Your task to perform on an android device: Look into the details of the PERFLY Men Badminton Shoes BS 530 Black in the Decathlon app.
Image 0: 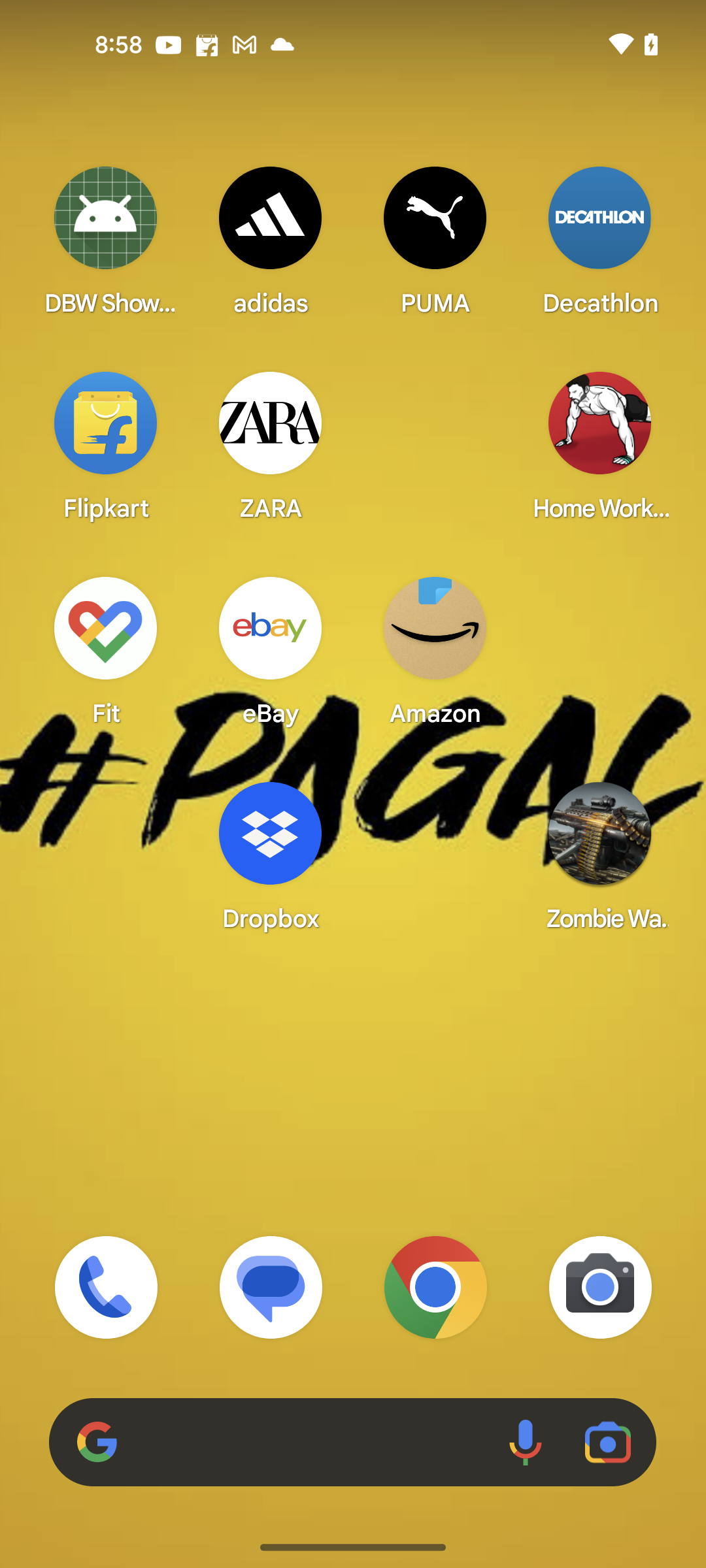
Open the Decathlon app
Step 0: open app "Decathlon"
Image 1: 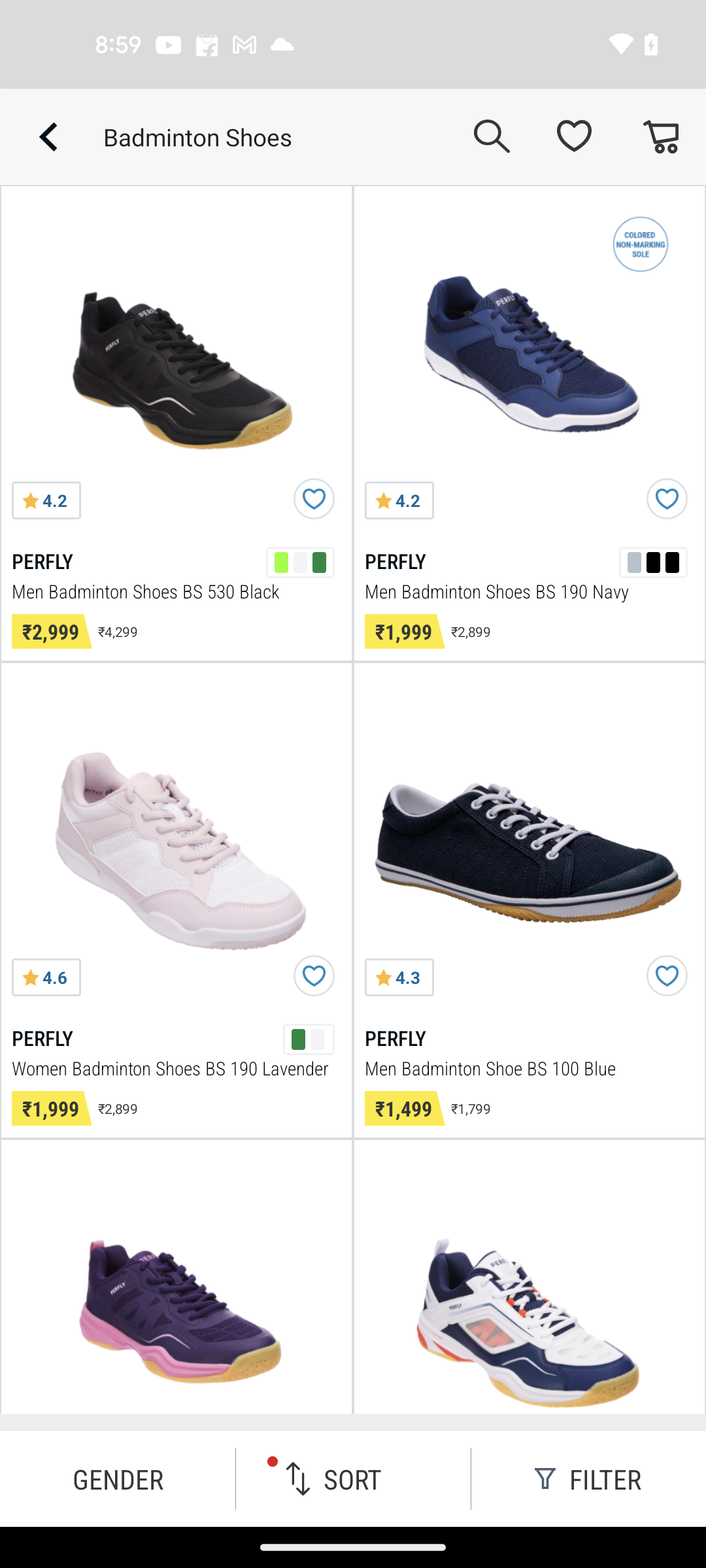
Click on the PERFLY Men's Black Badminton shoes 
Step 1: click (120, 355)
Image 2: 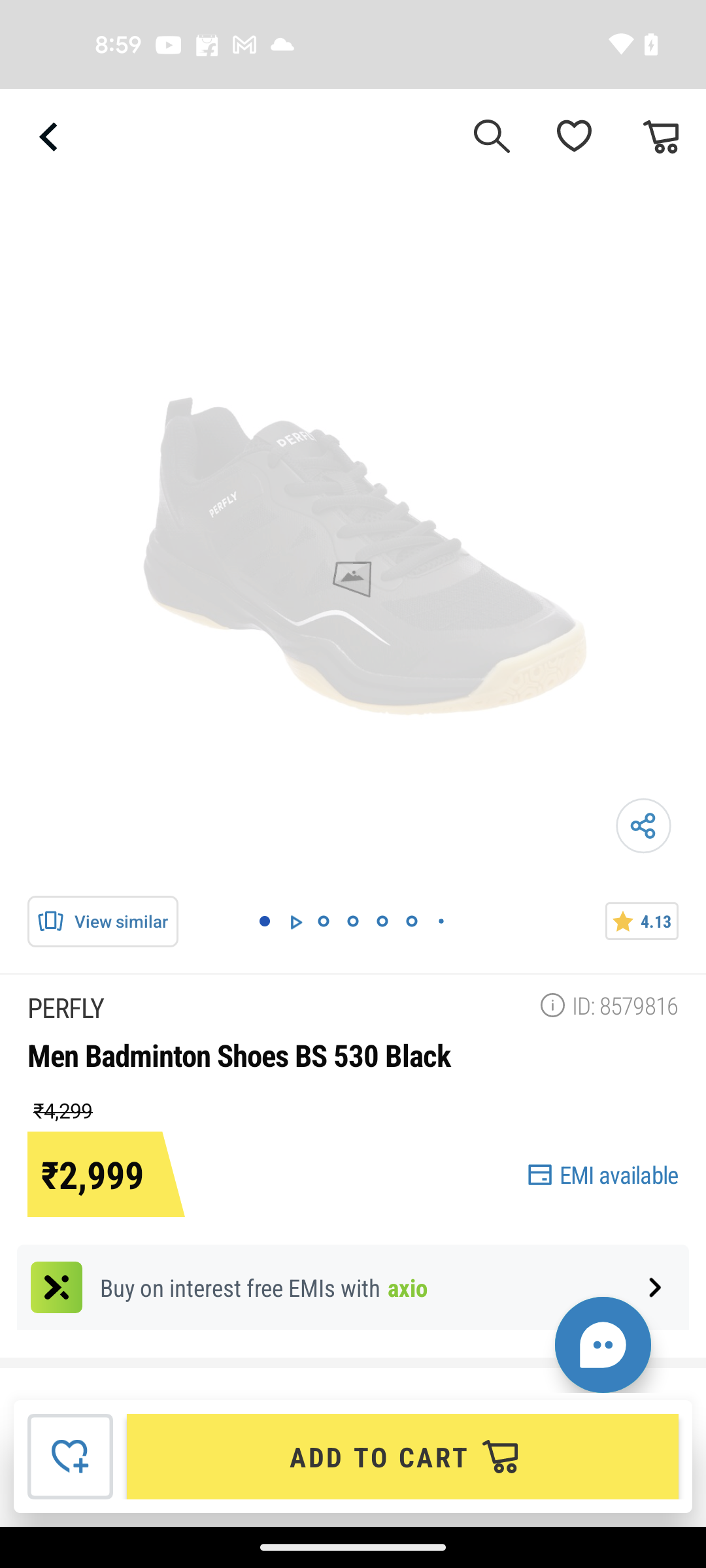
Click on the PERFLY Men's Black Badminton shoes 
Step 2: wait
Image 3: 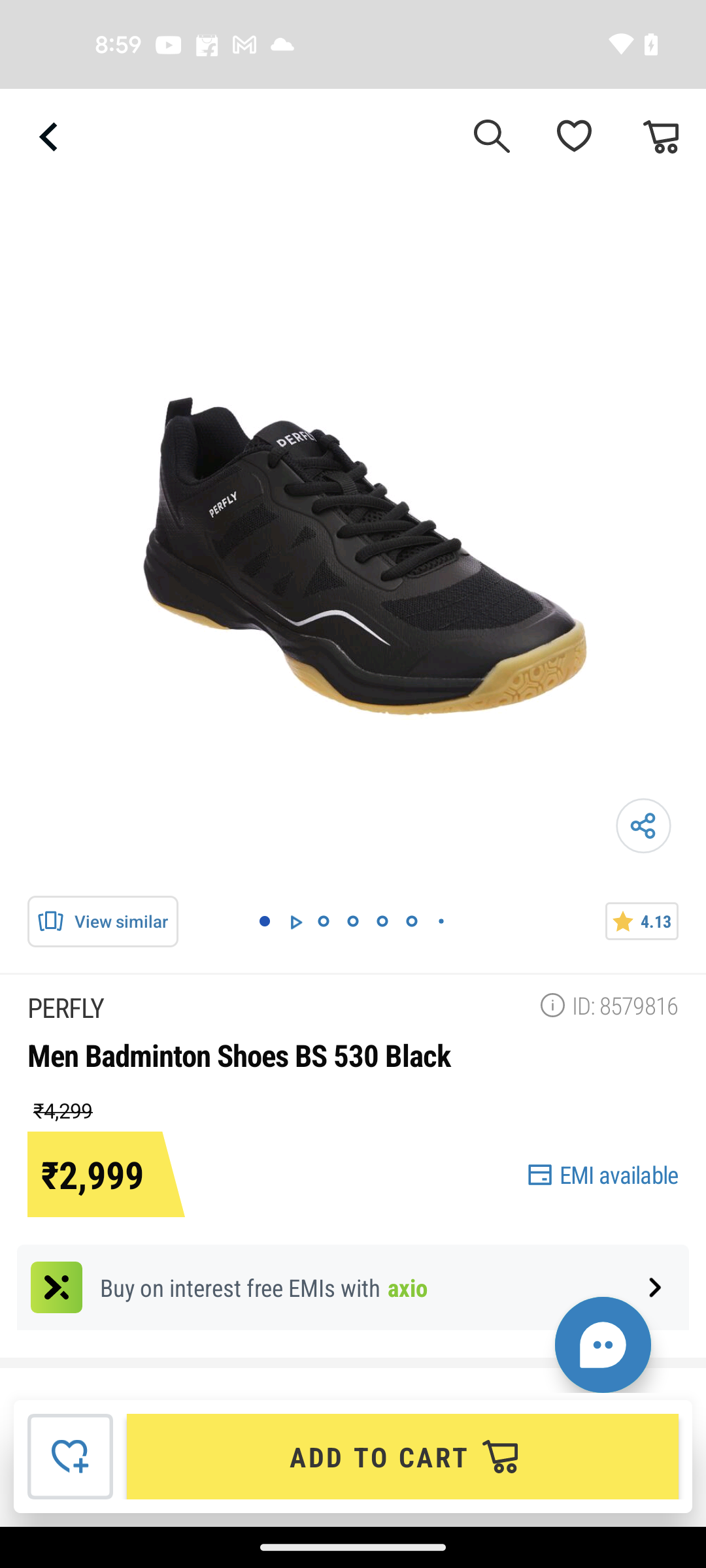
Swipe left the images for more images of the shoe
Step 3: scroll right
Image 4: 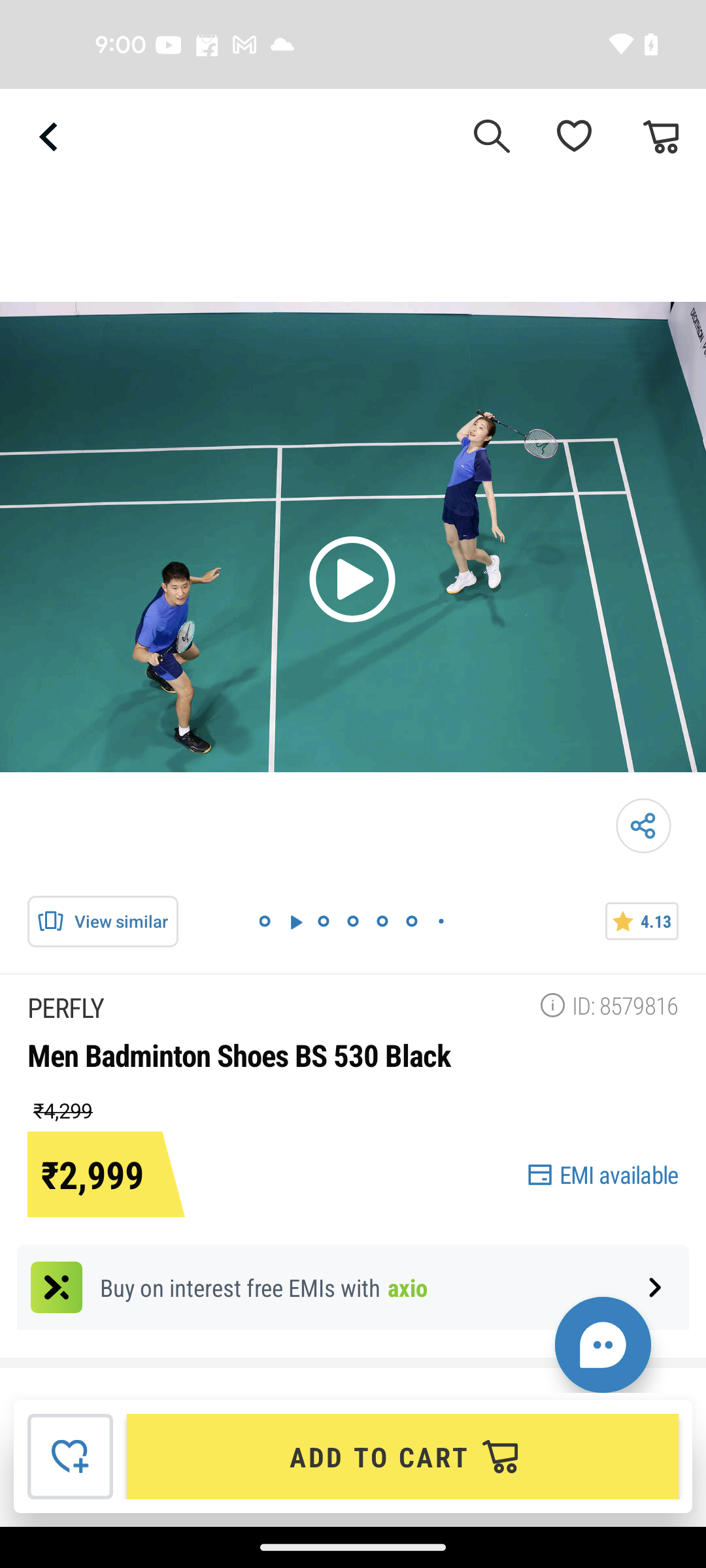
Swipe left the images for more images of the shoe
Step 4: scroll right
Image 5: 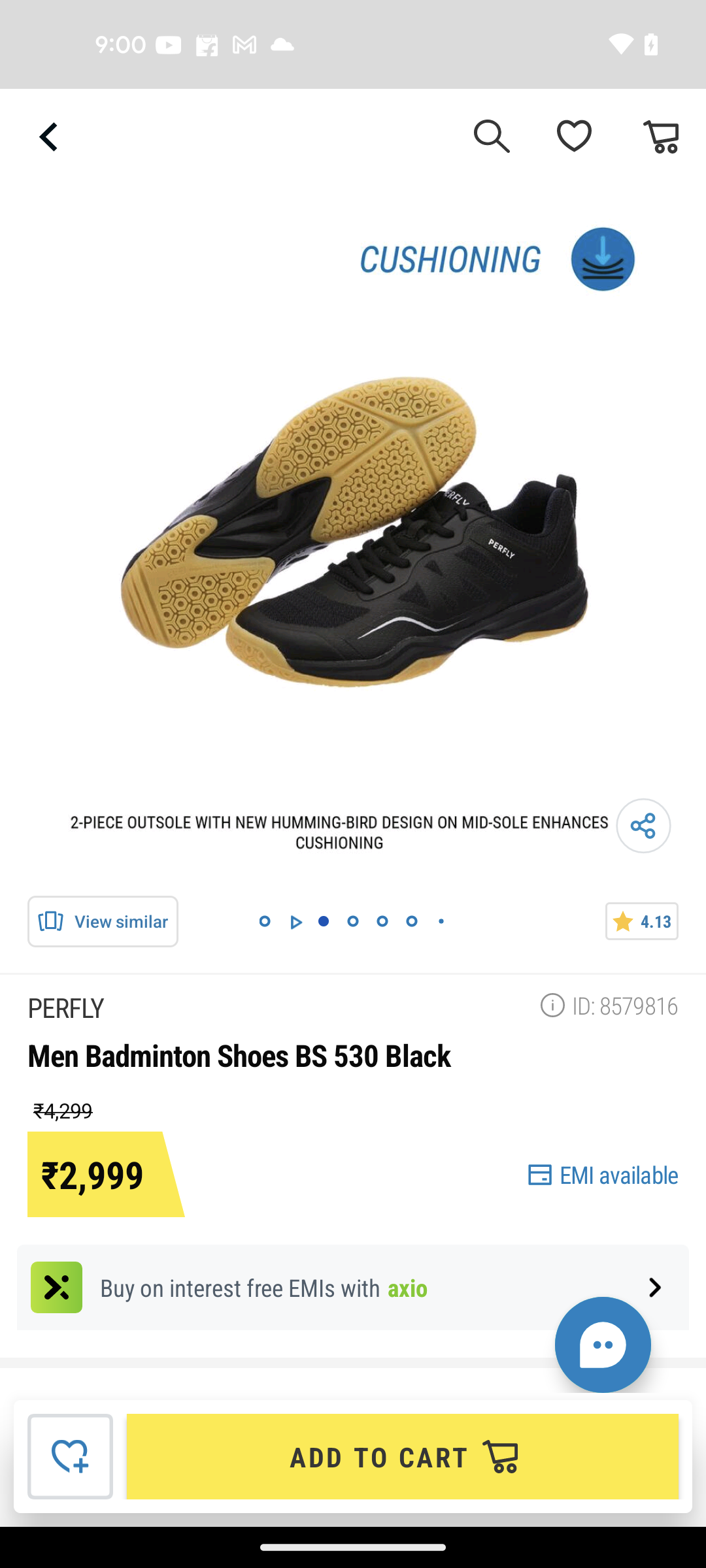
Swipe left the images for more images of the shoe
Step 5: scroll right
Image 6: 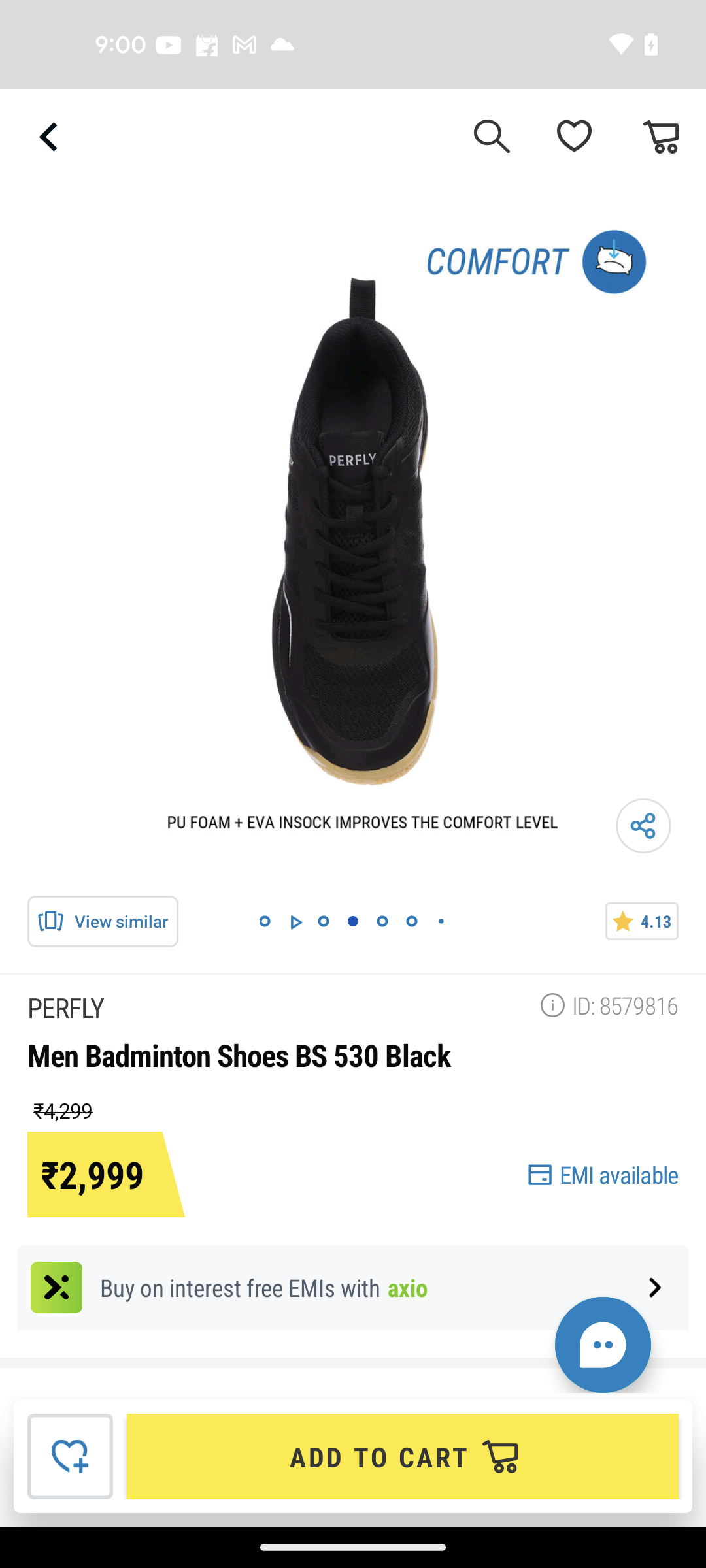
Swipe left the images for more images of the shoe
Step 6: scroll right